Your task to perform on an android device: Now I want to look for a copper hammer. Change the category of the product to copper hammer in the Moglix app.
Image 0: 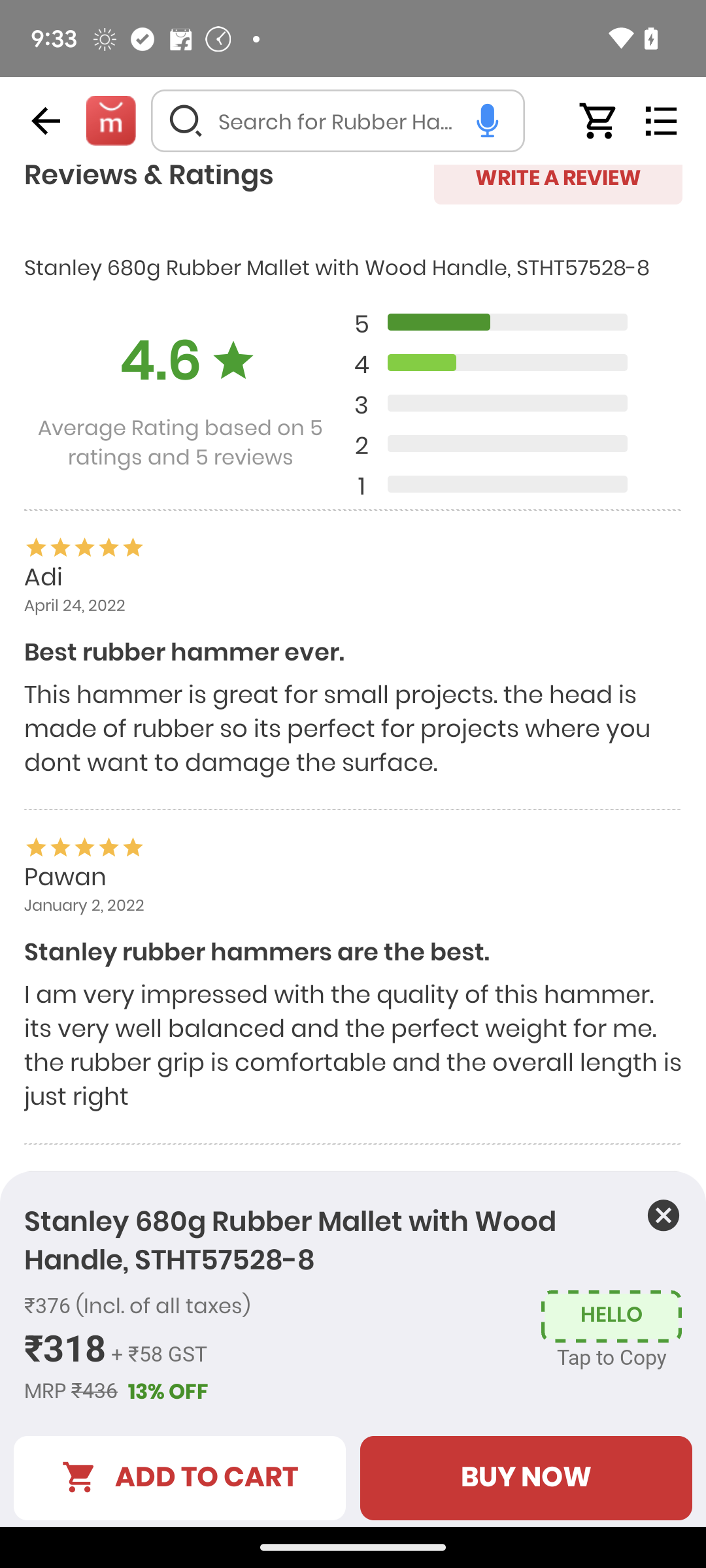
Swipe left at the right corner of the screen to go back to the previous page.
Step 0: scroll right
Image 1: 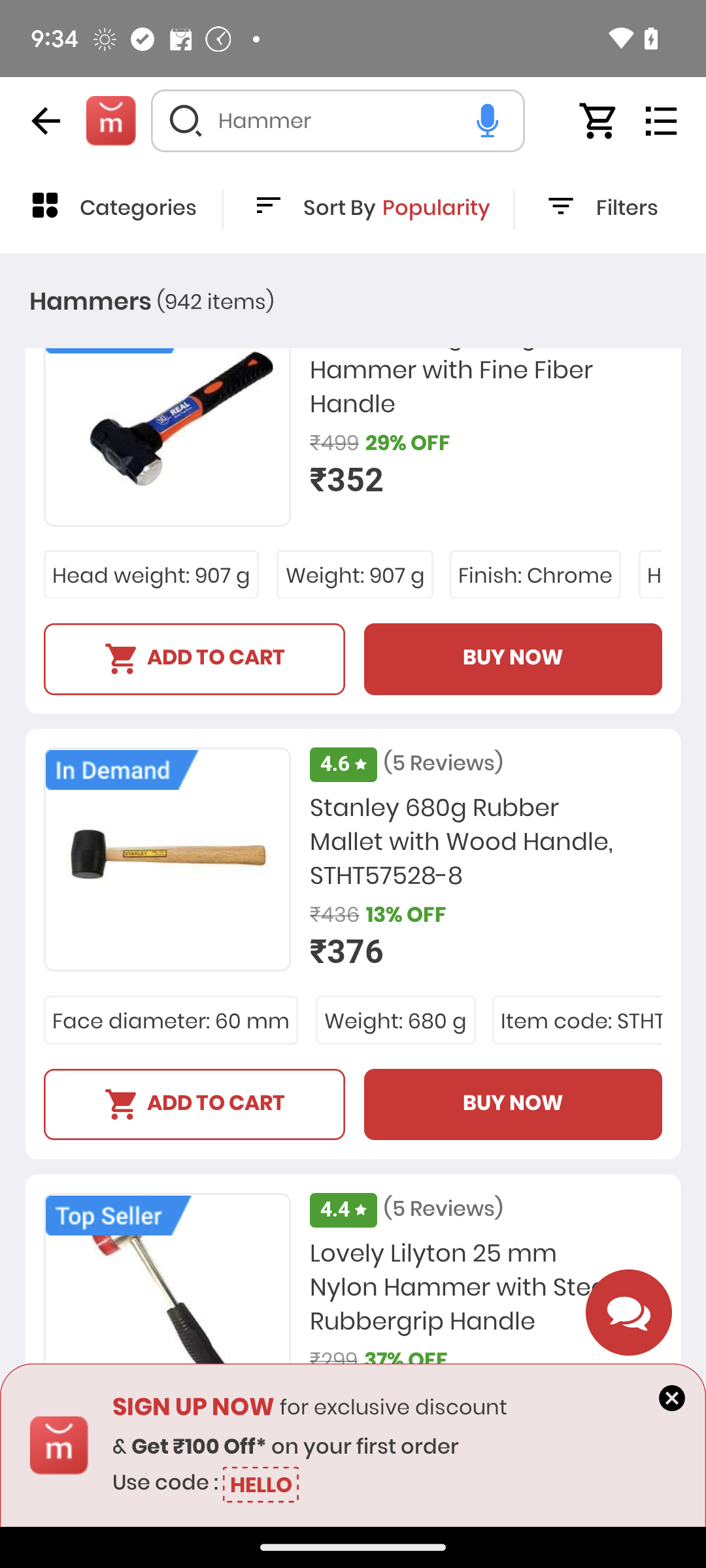
Click on the categories button to choose the particular one.
Step 1: click (138, 209)
Image 2: 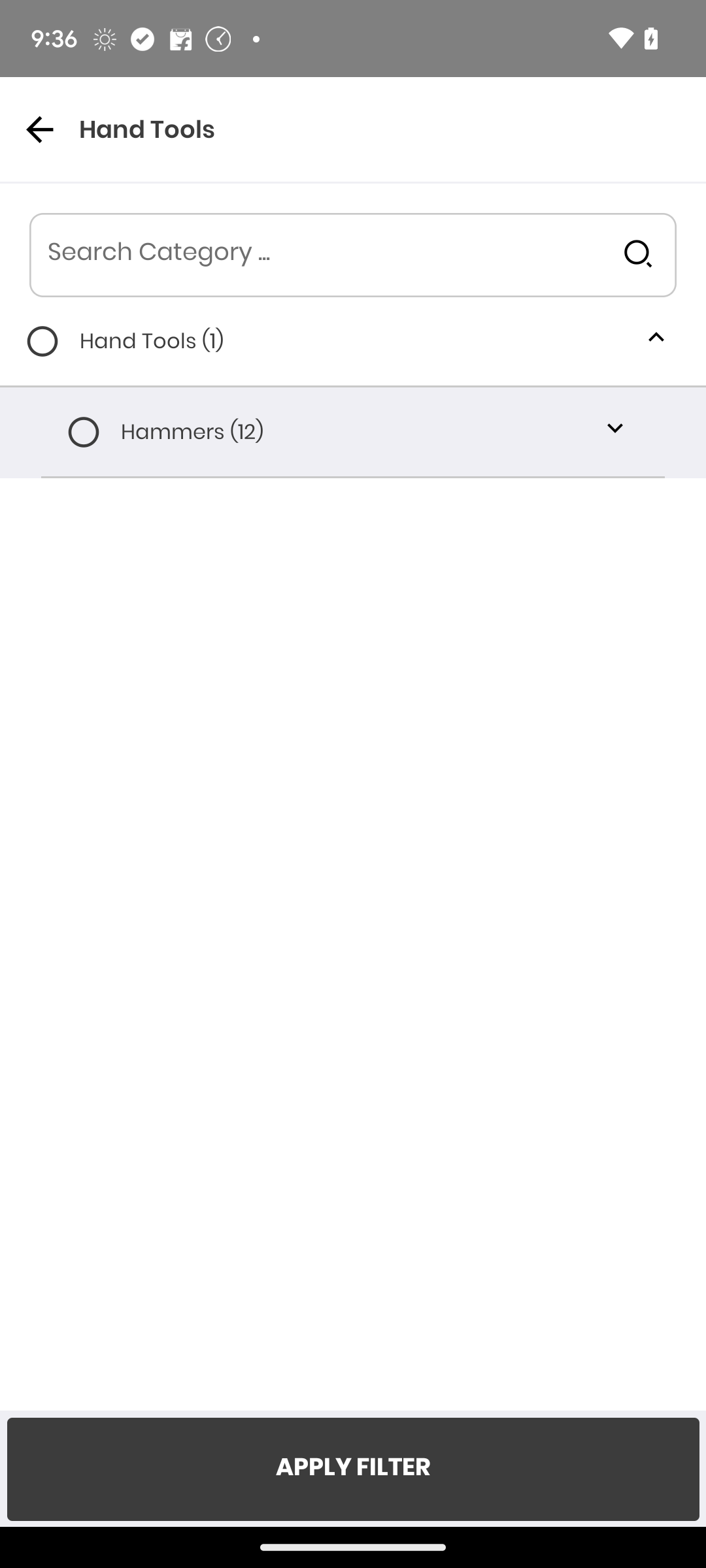
Now click on the hammers drop down button.
Step 2: click (620, 432)
Image 3: 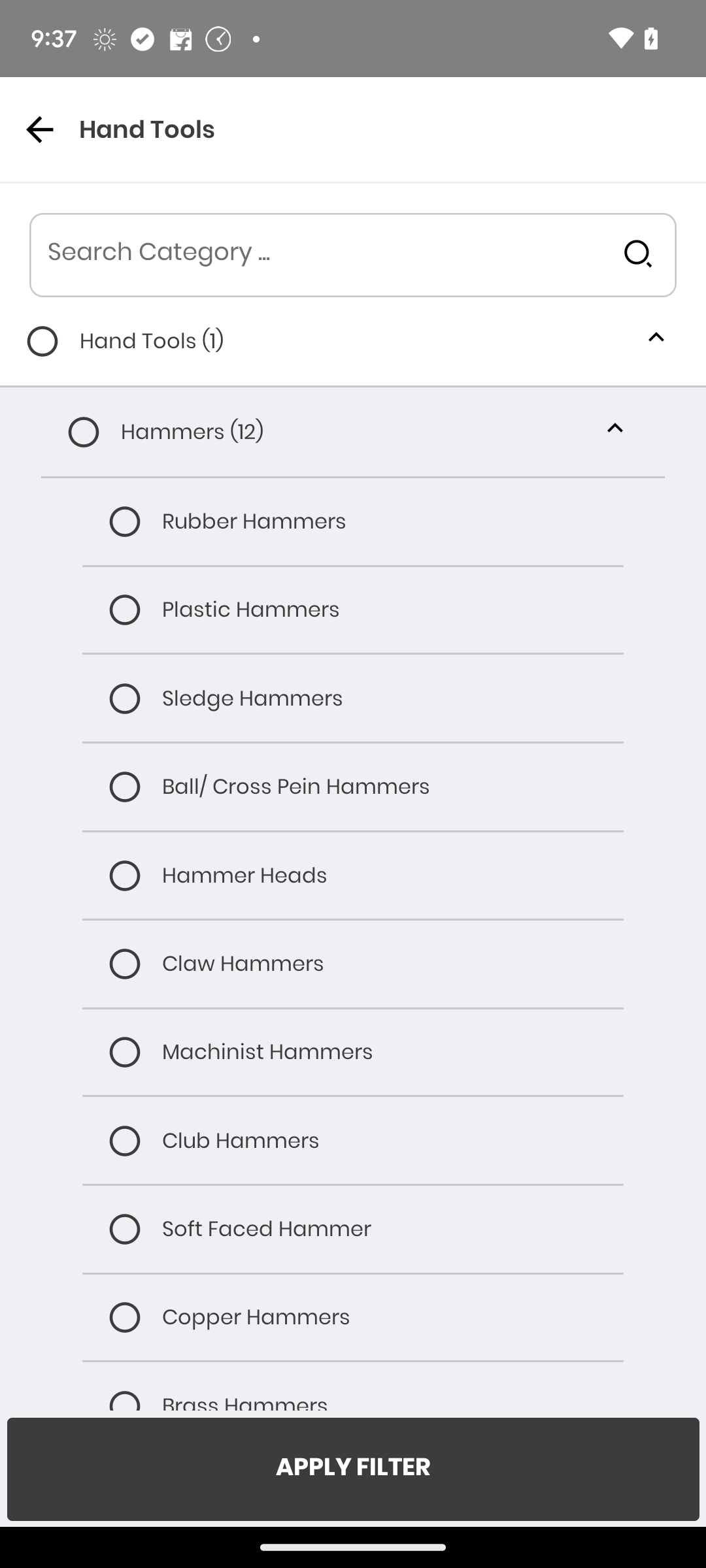
Select the copper hammers option from the list.
Step 3: click (124, 1317)
Image 4: 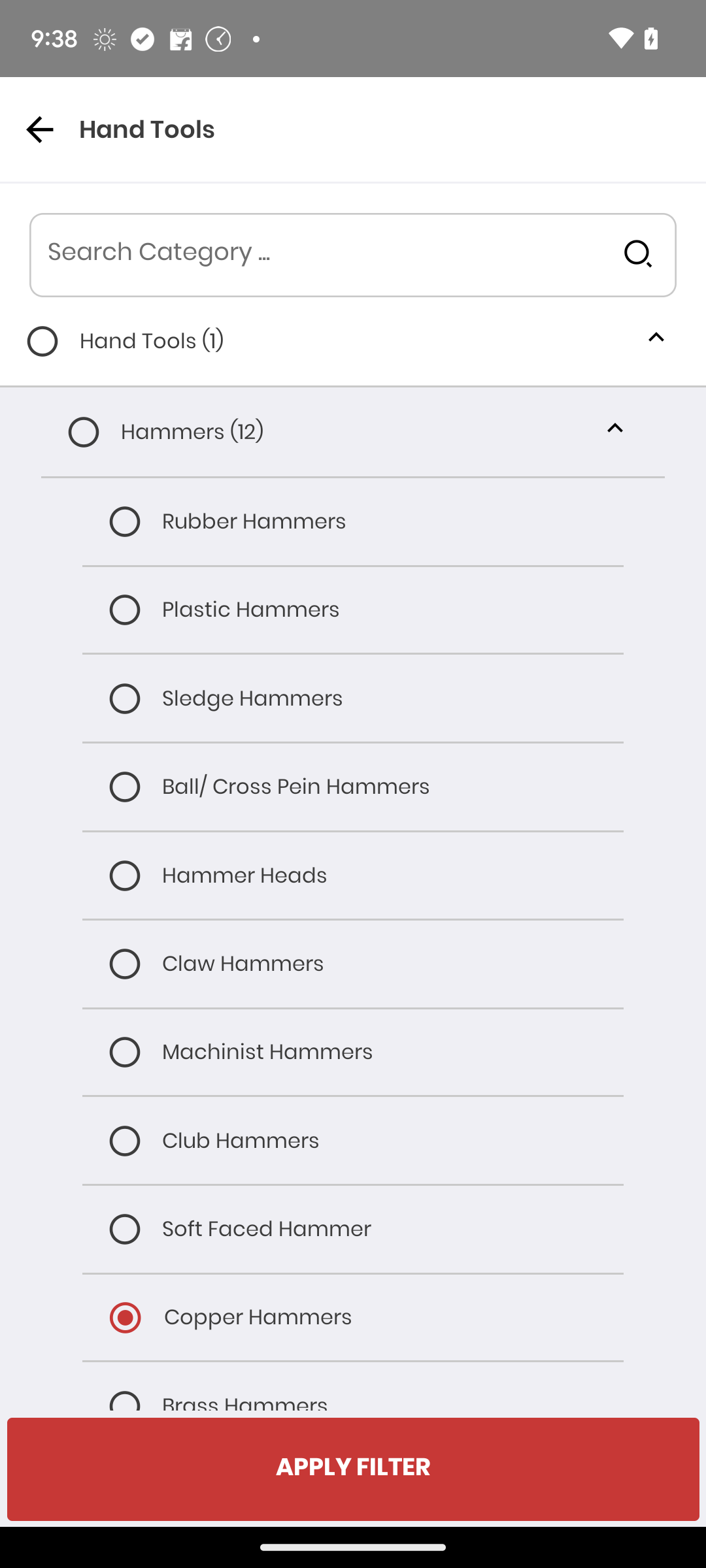
Click on the apply filters button.
Step 4: click (353, 1469)